Your task to perform on an android device: Open the Todoist app and move the task Dance Classes to your inbox.
Image 0: 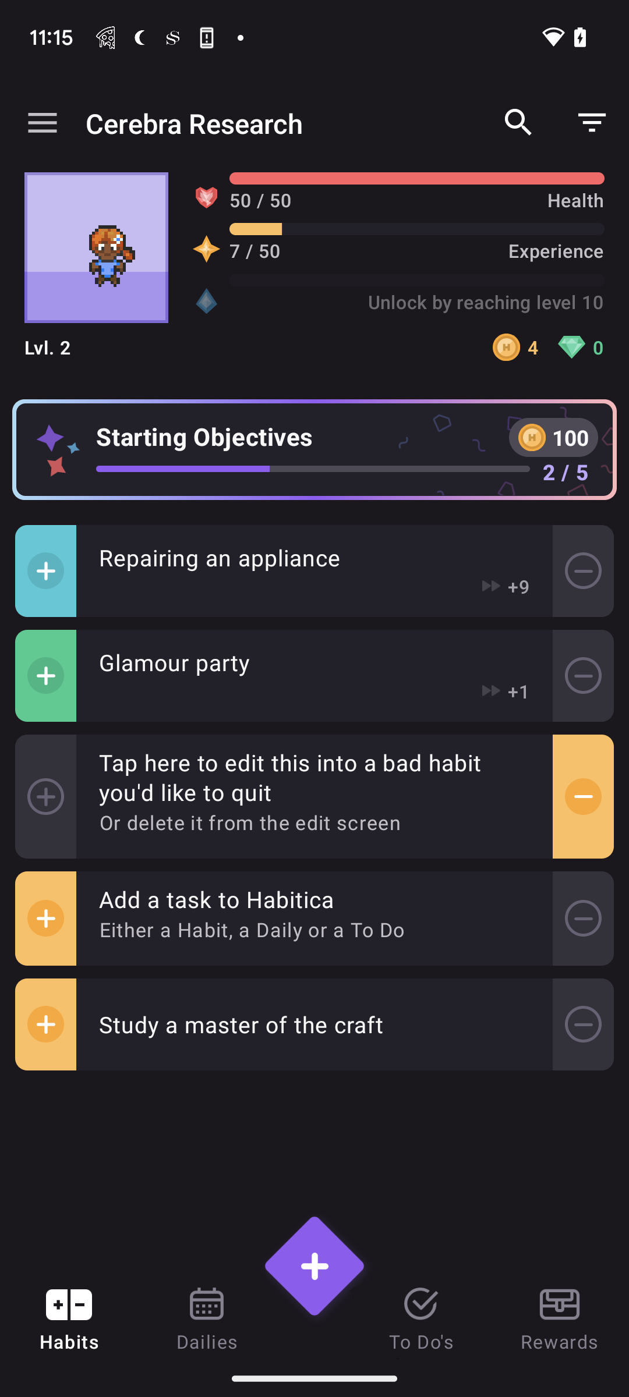
Open Todoist app
Step 0: open app "Todoist"
Image 1: 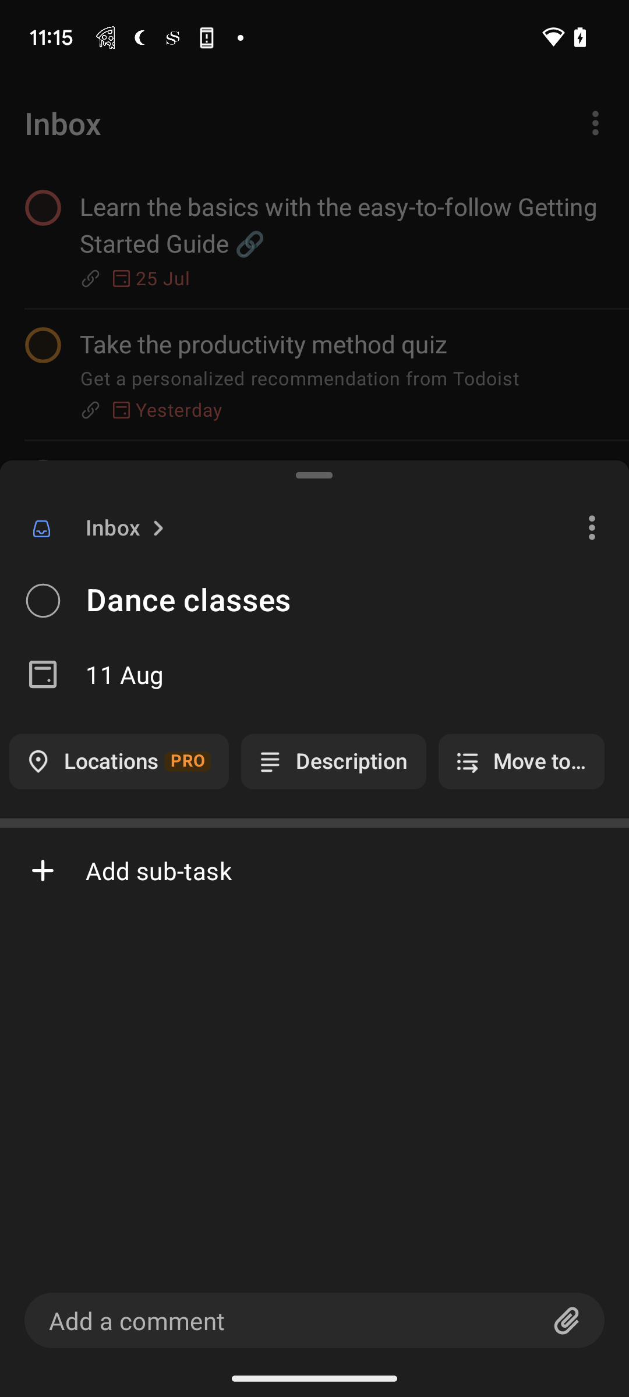
Open Todoist app
Step 1: wait
Image 2: 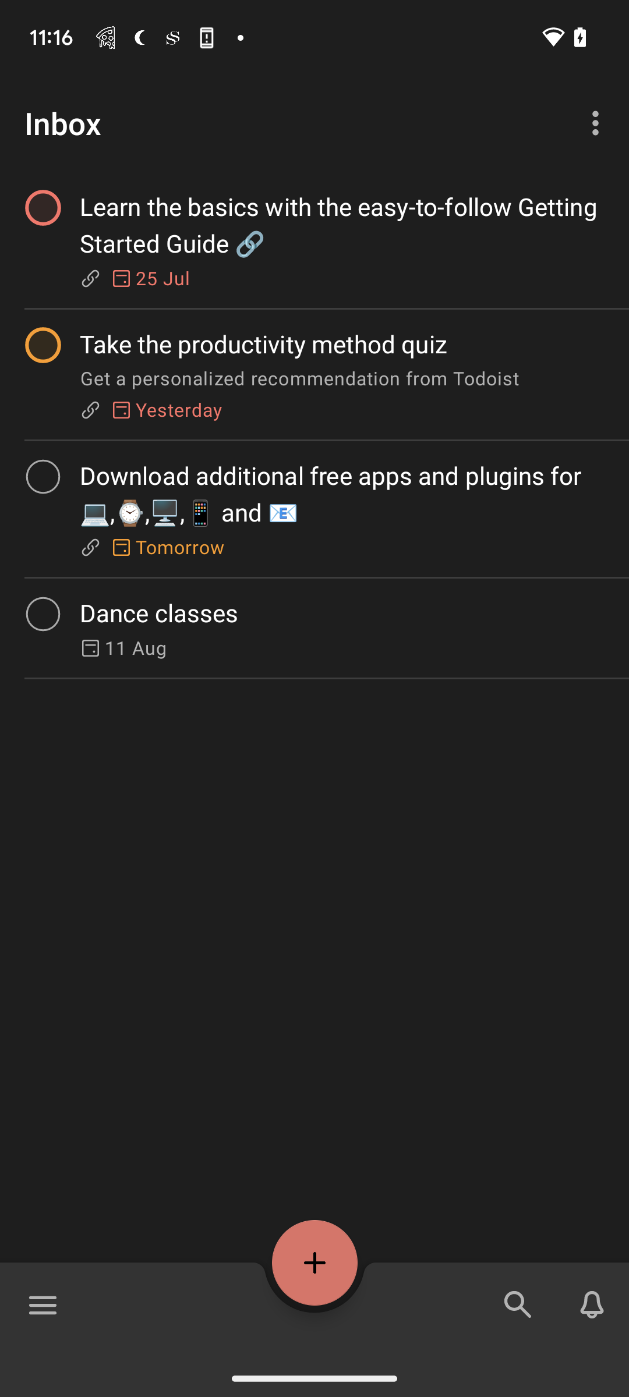
click on the dance classes
Step 2: click (43, 614)
Image 3: 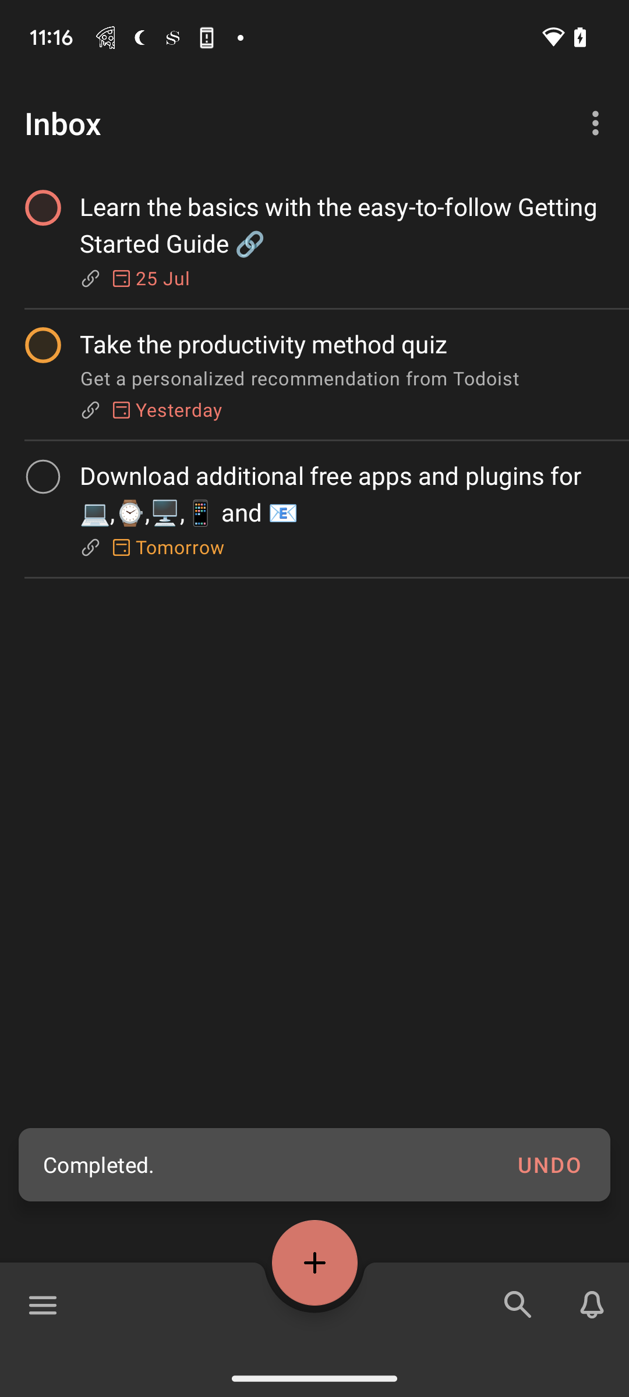
click on the dance classes
Step 3: wait
Image 4: 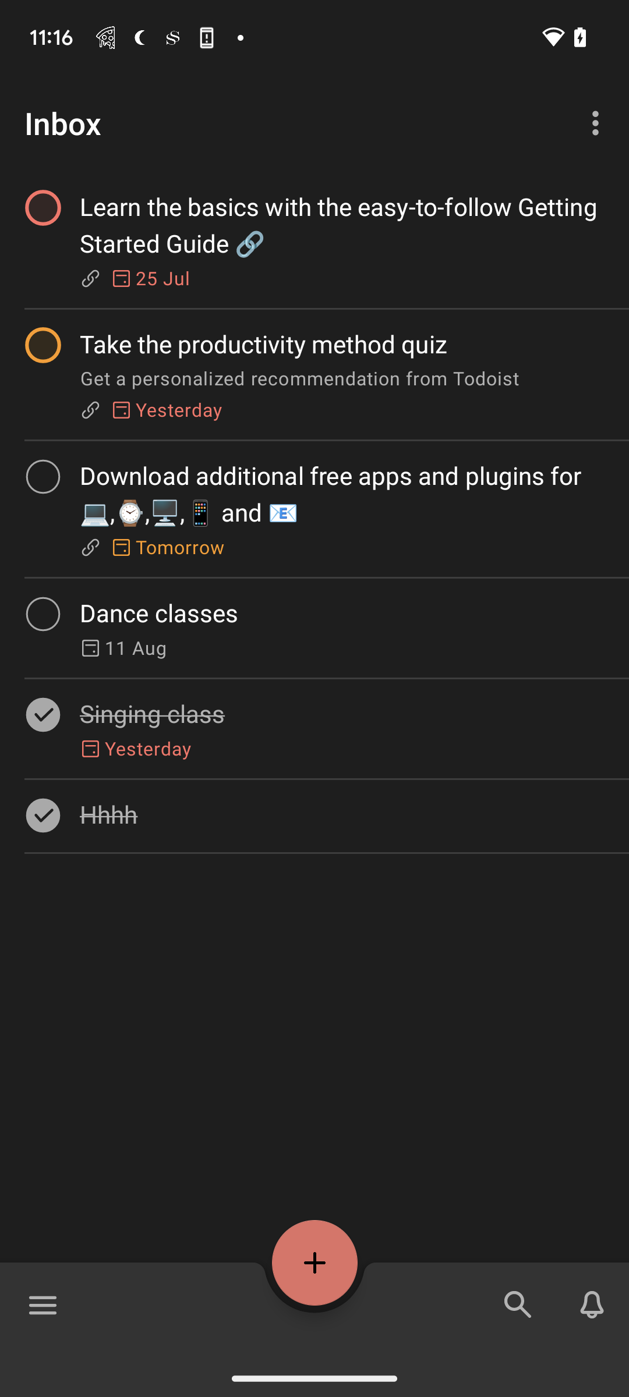
click on the dance classes
Step 4: click (342, 614)
Image 5: 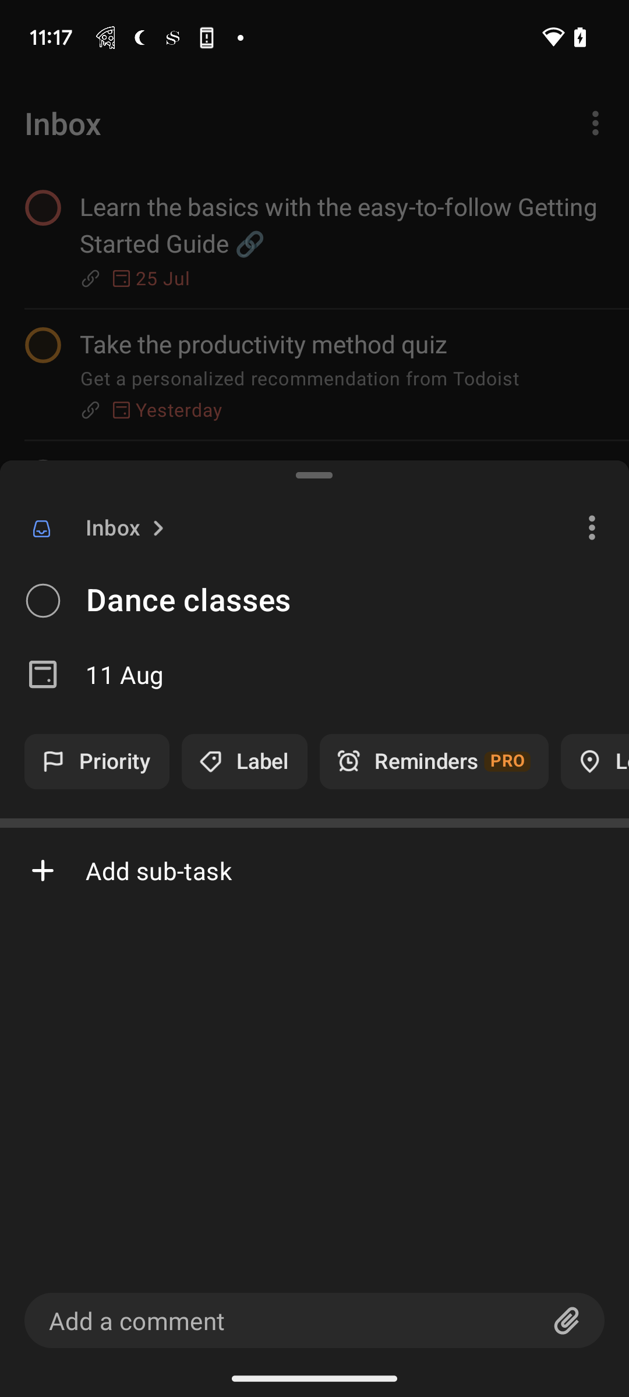
swipe right to left to view more option 
Step 5: scroll right
Image 6: 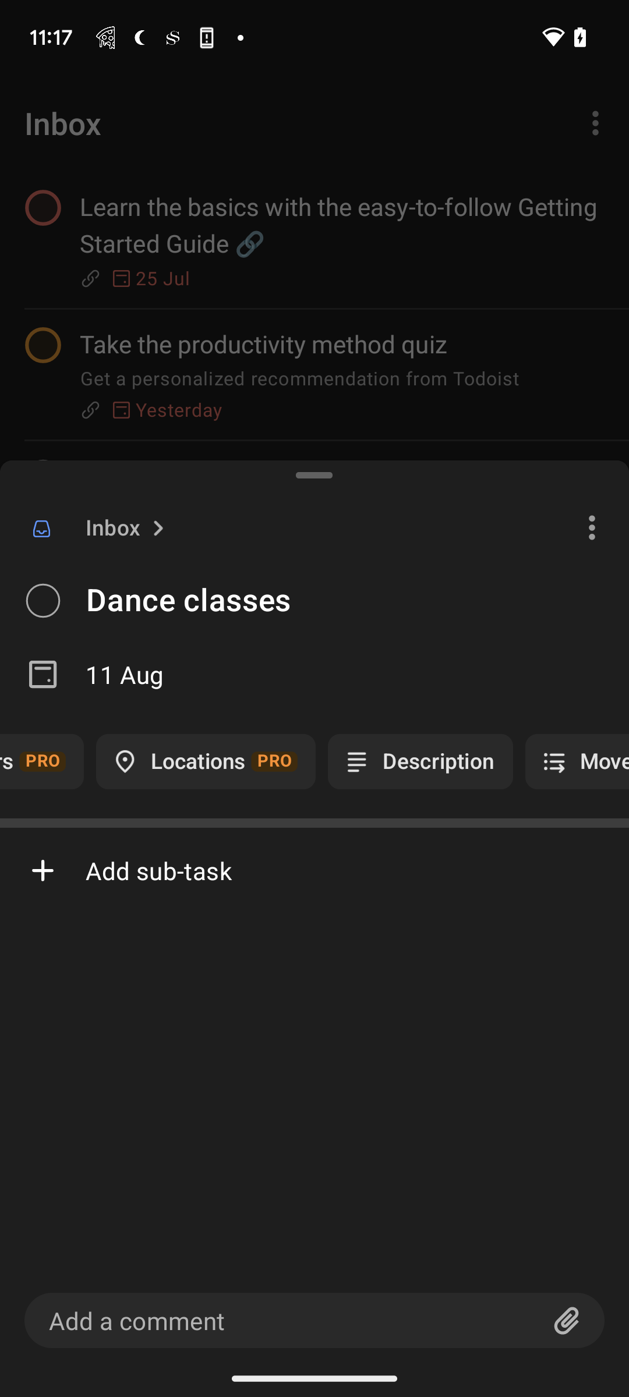
go to the Move section 
Step 6: click (577, 761)
Image 7: 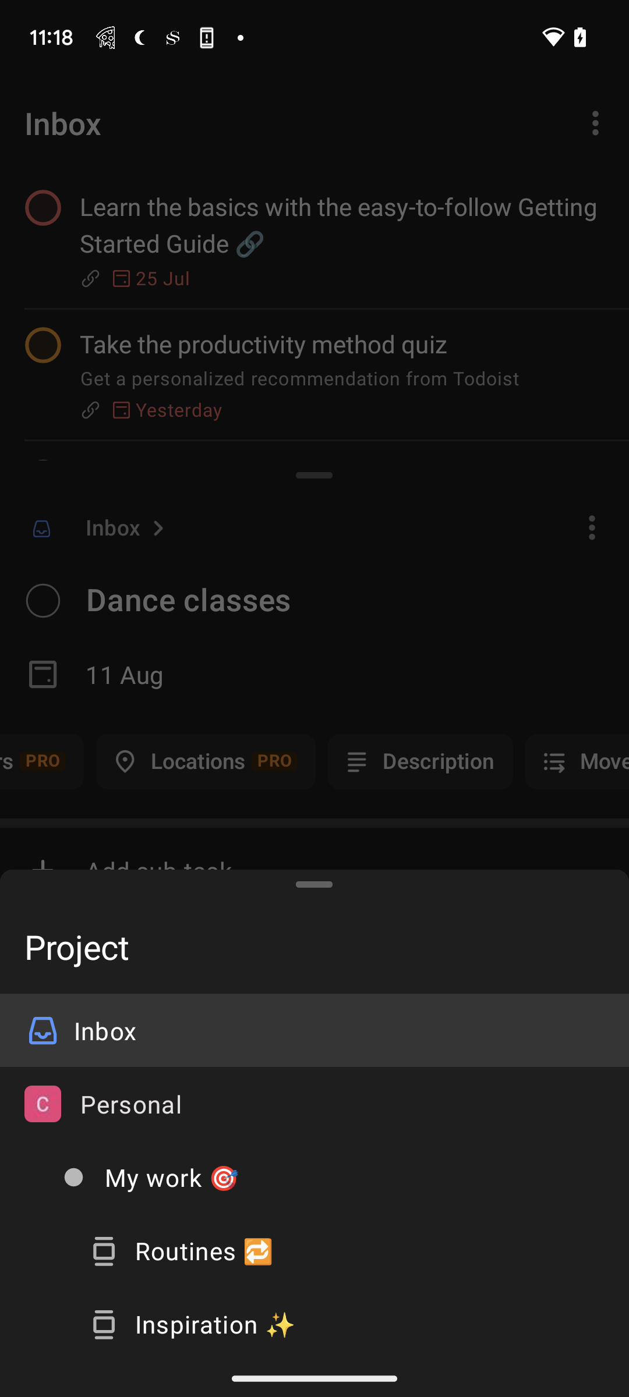
click on the inbox icon
Step 7: click (314, 1030)